Your task to perform on an android device: At R$149.00, the Bermuda Moletom Adidas Logo Masculina caught my attention. To view the product details, use the Netshoes app.
Image 0: 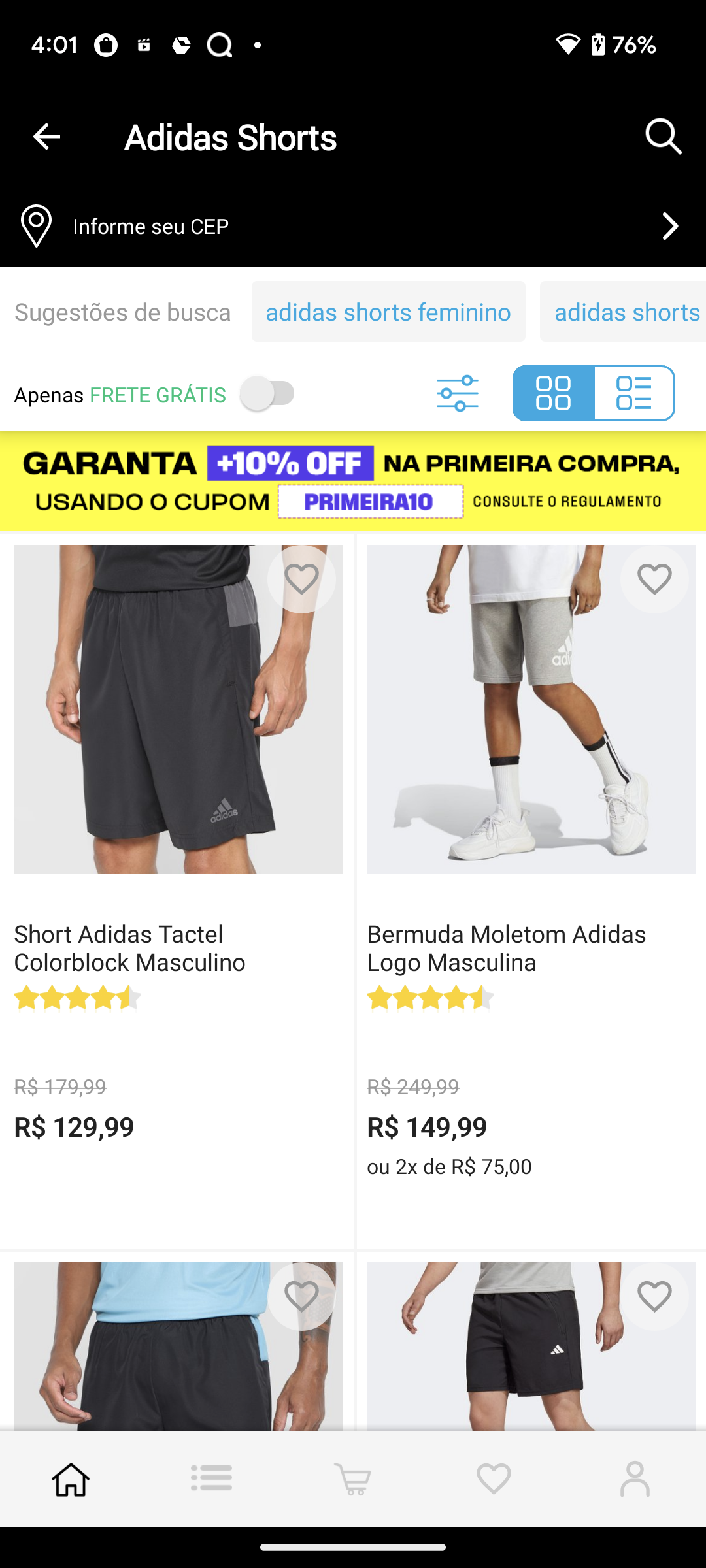
Click on the Bermuda Moletom Adidas Logo Masculina
Step 0: click (460, 803)
Image 1: 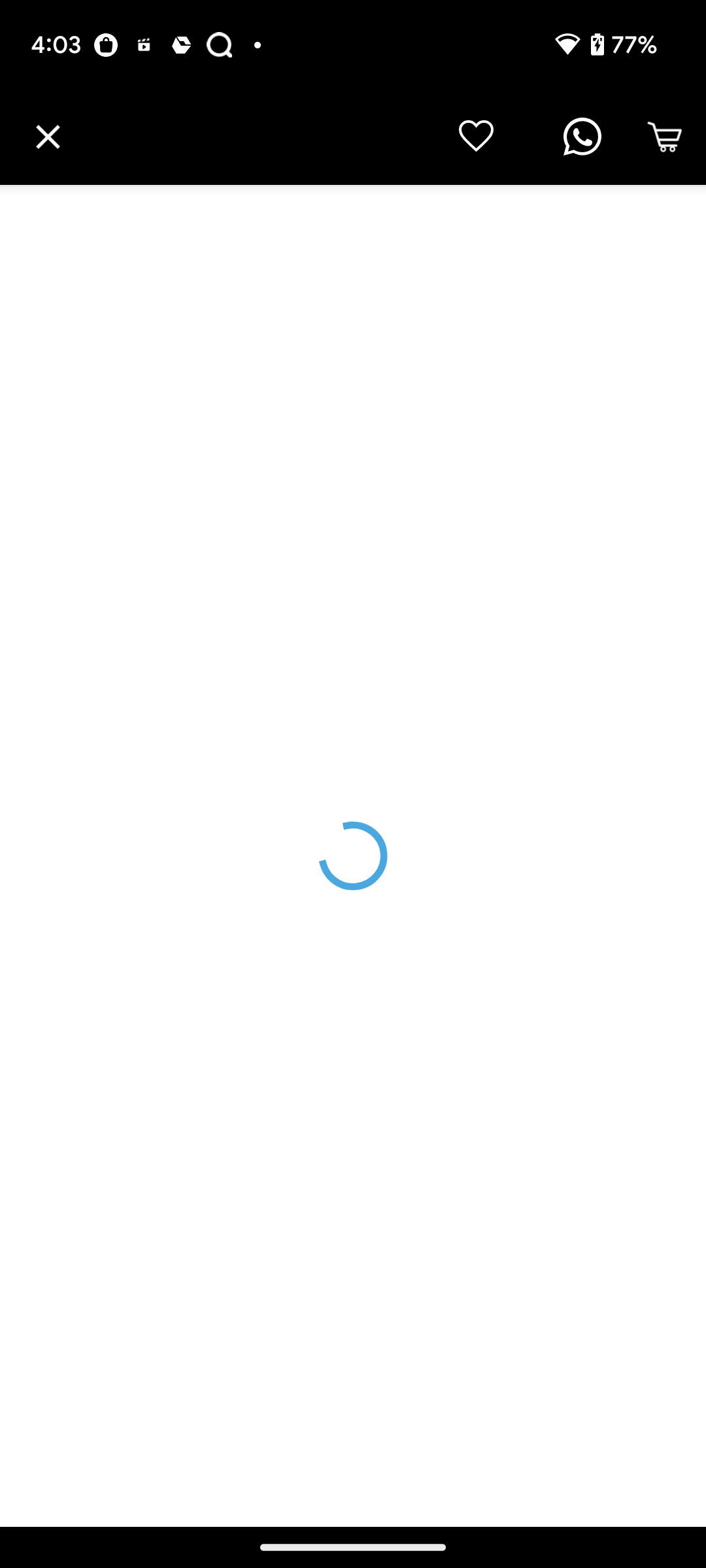
Click on the Bermuda Moletom Adidas Logo Masculina
Step 1: wait
Image 2: 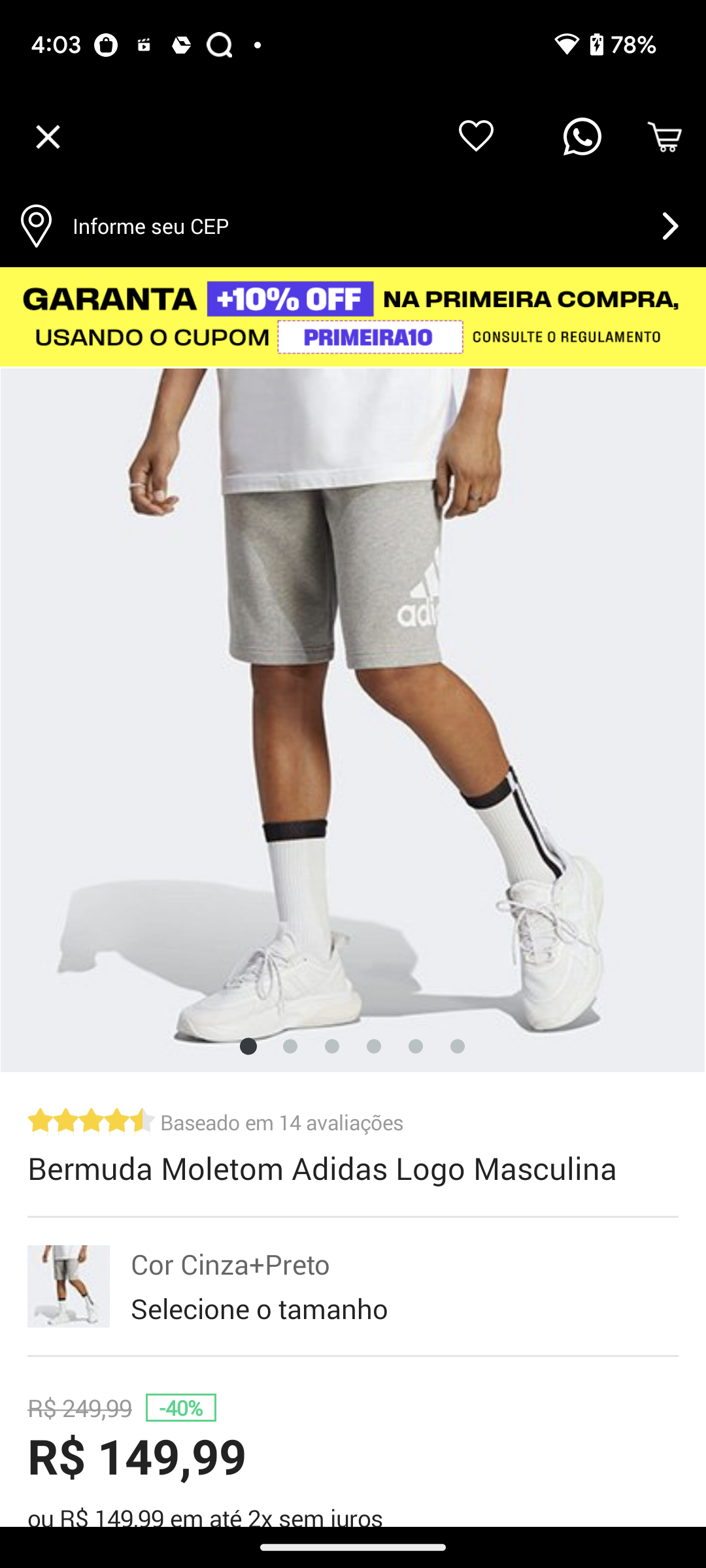
swipe up to see product details
Step 2: scroll down
Image 3: 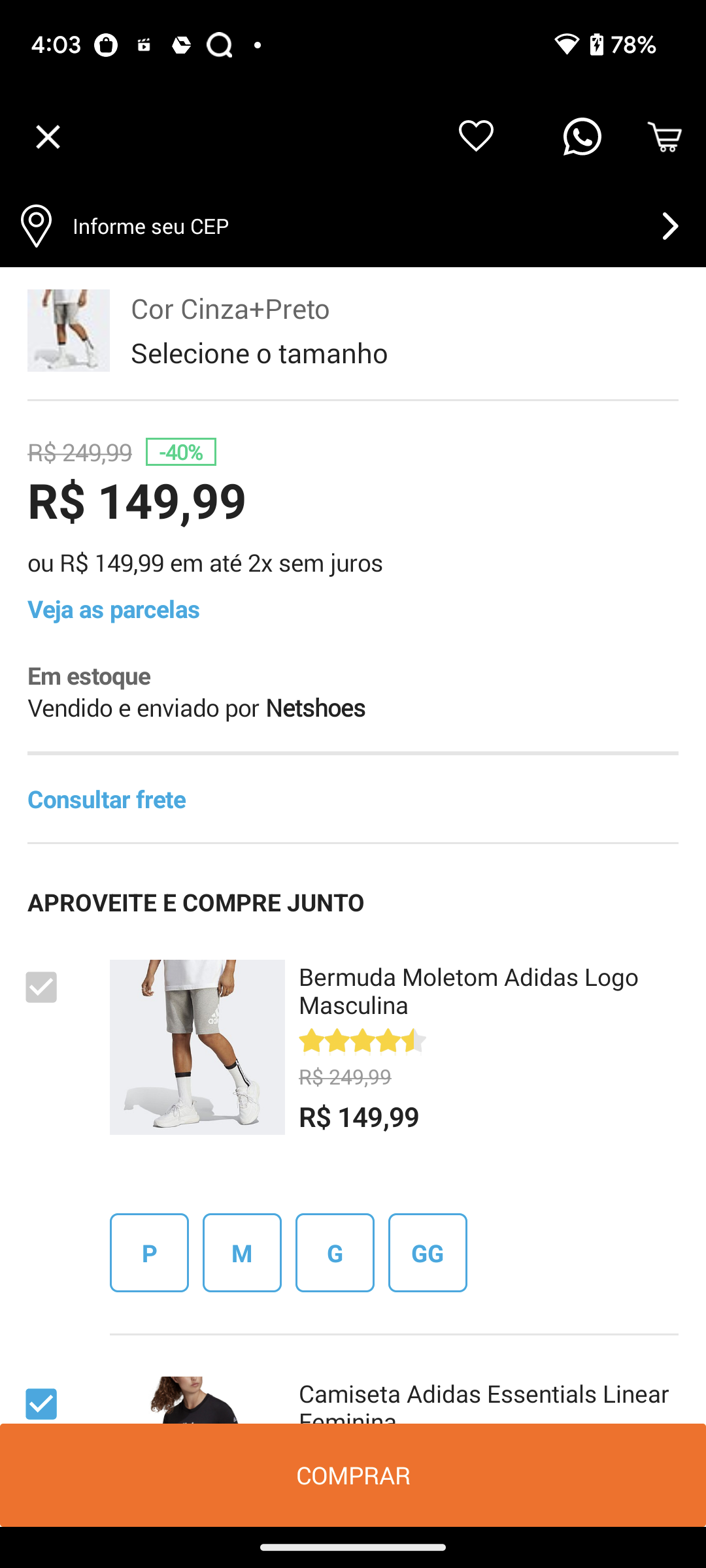
swipe up to see product details
Step 3: scroll down
Image 4: 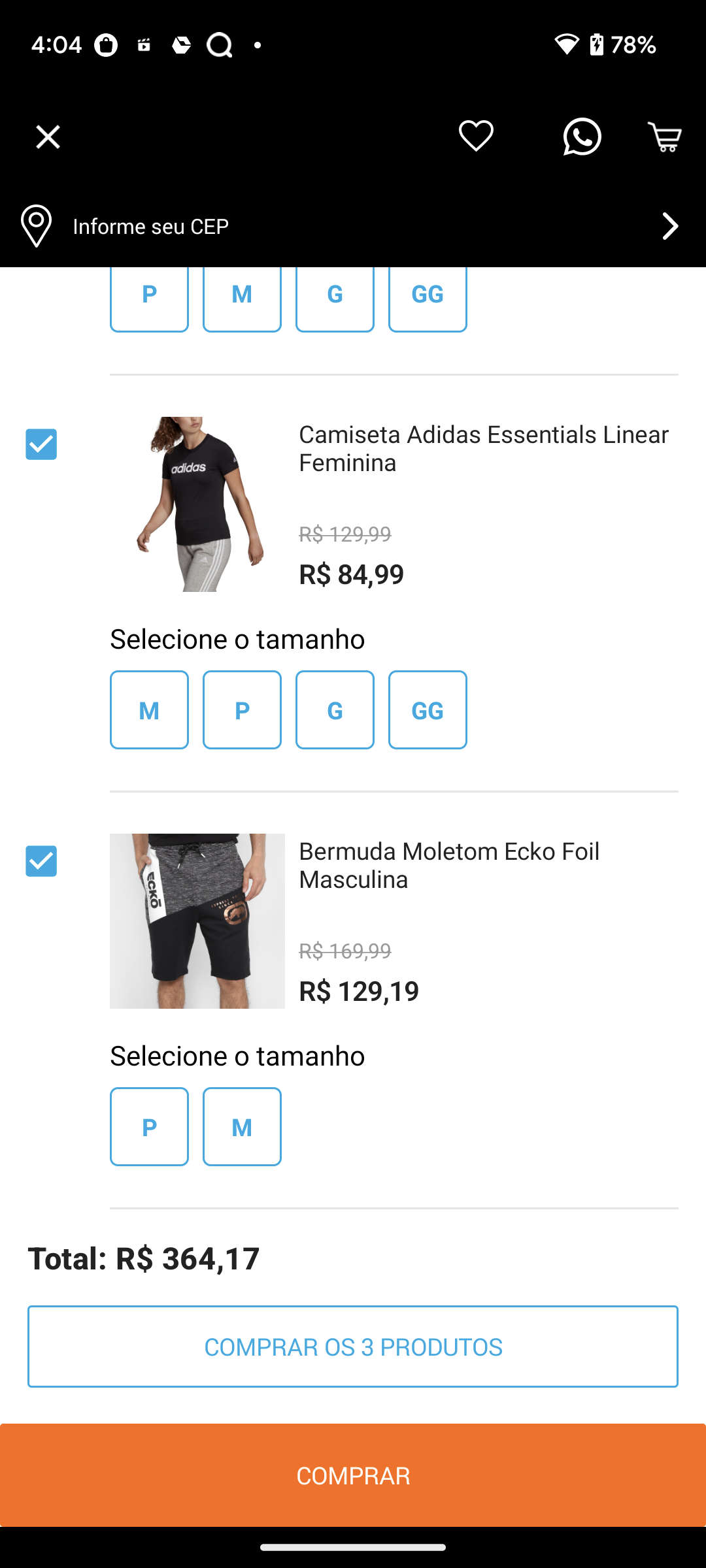
swipe up to see product details
Step 4: scroll down
Image 5: 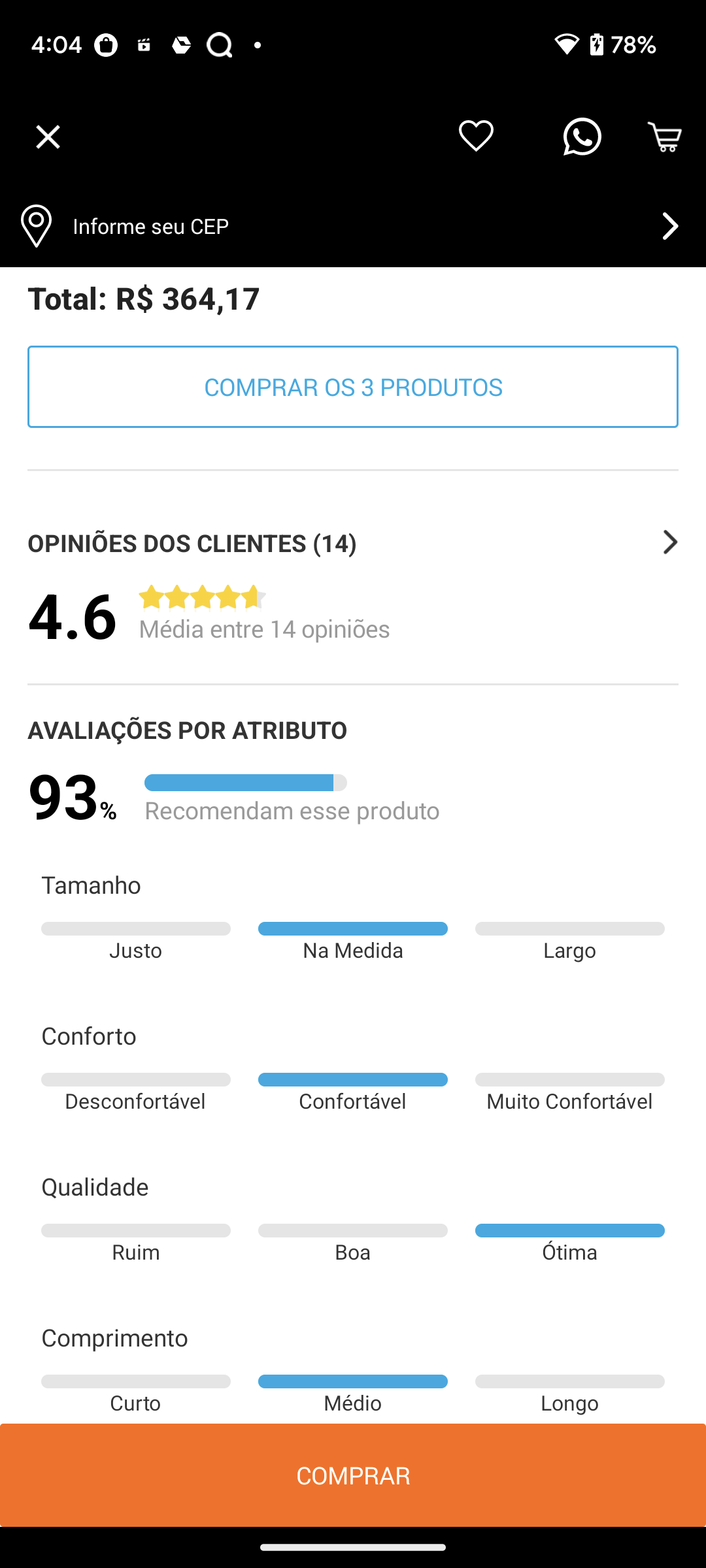
swipe up to see product details
Step 5: scroll down
Image 6: 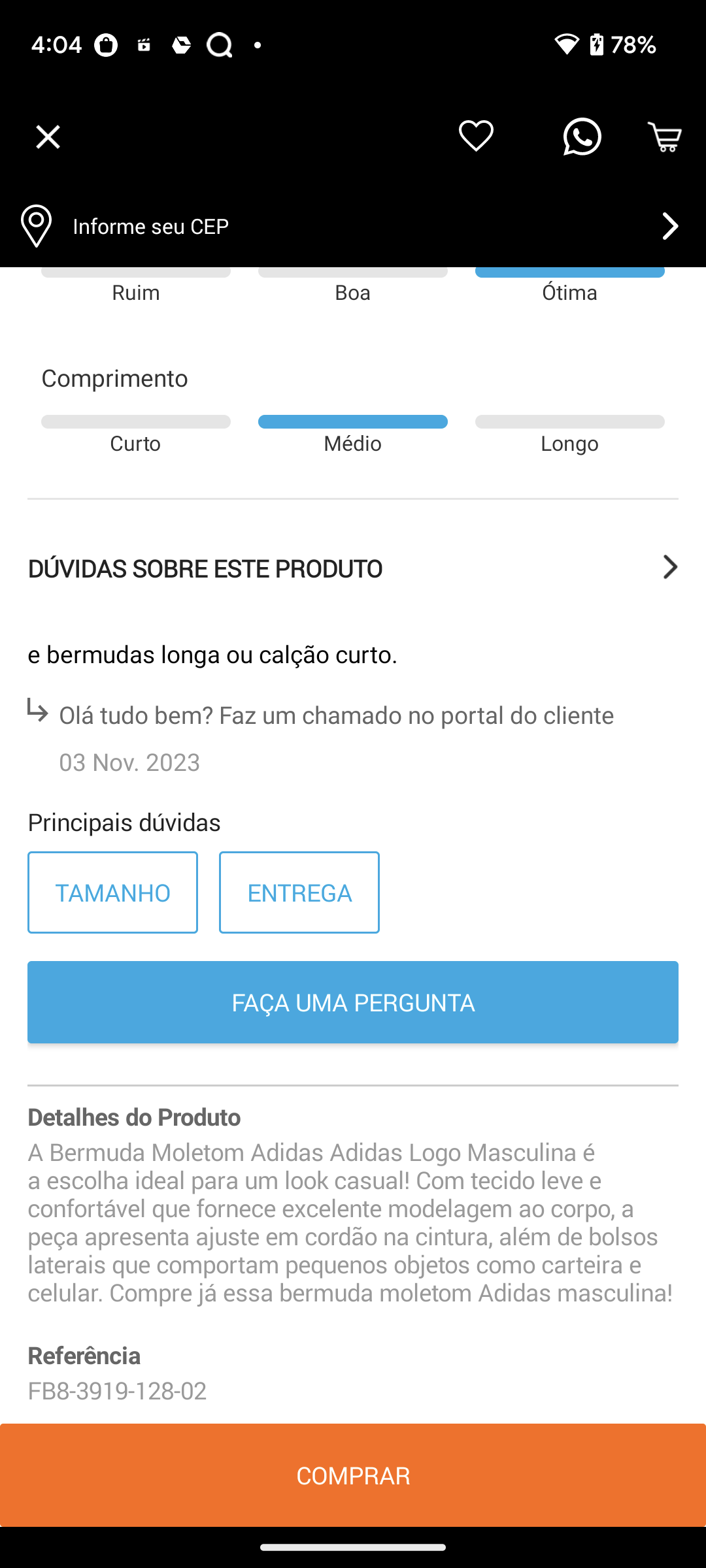
swipe up to see product details
Step 6: scroll down
Image 7: 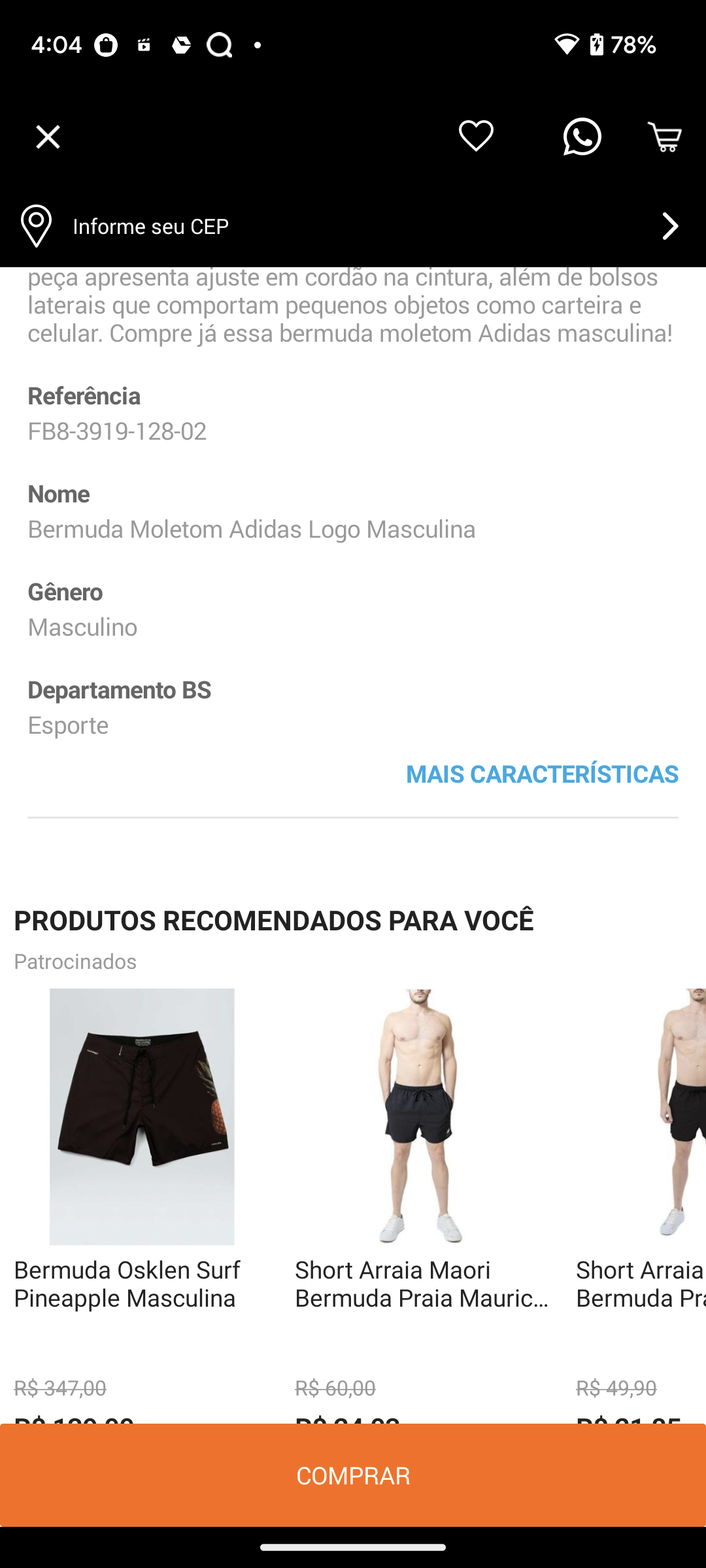
Click on Mais Caracteristicas to view full details
Step 7: click (353, 773)
Image 8: 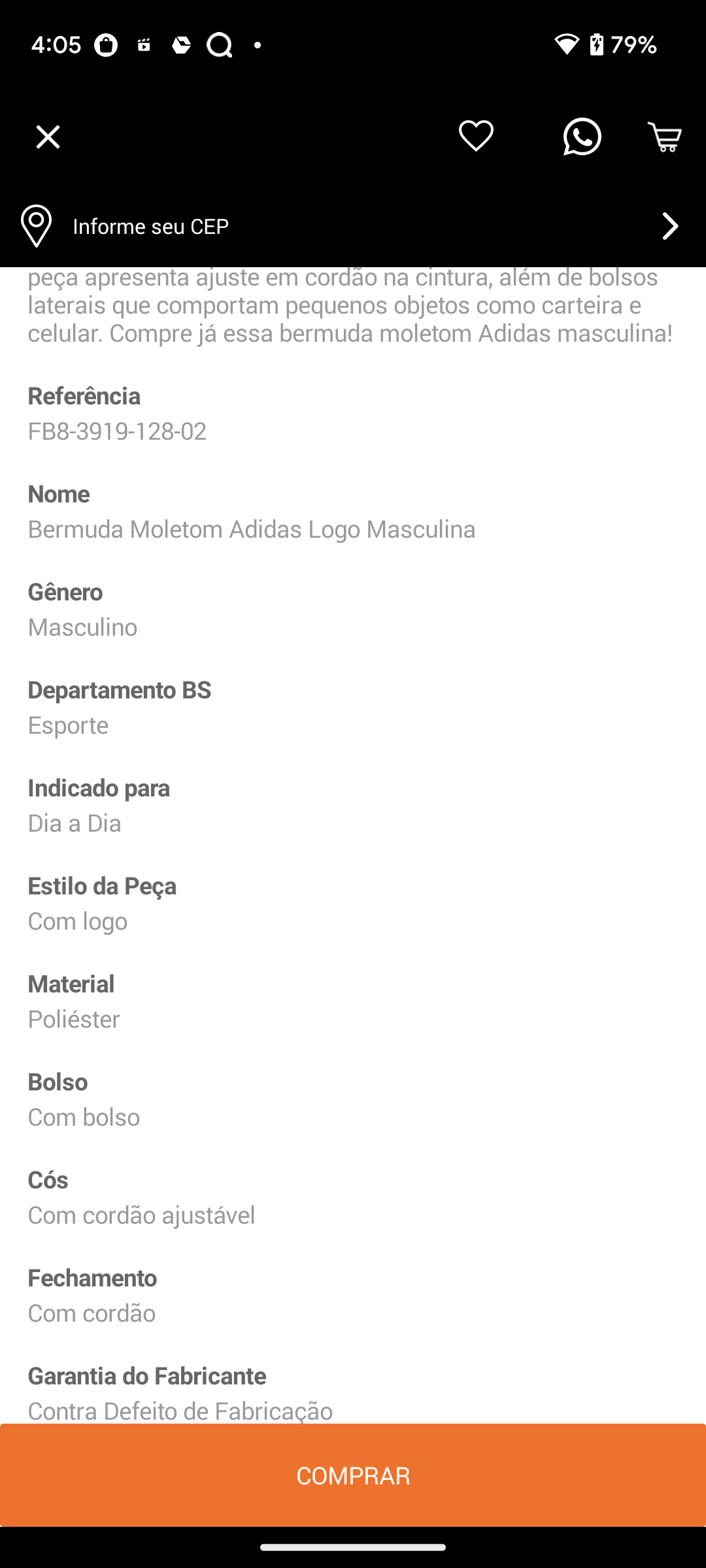
swipe up
Step 8: scroll down